Your task to perform on an android device: Open the jotform app and click on the create form button to create a registration form.
Image 0: 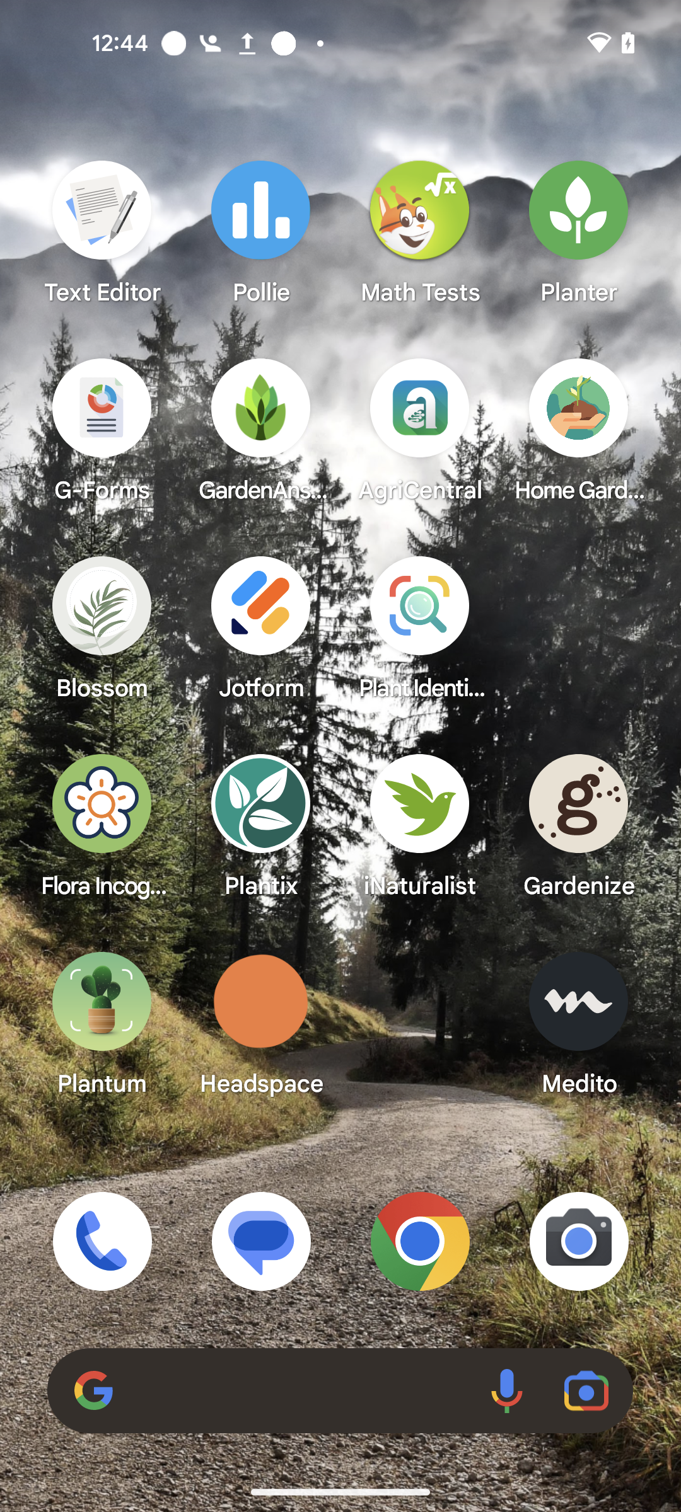
Open the jotform app.
Step 0: open app "Jotform"
Image 1: 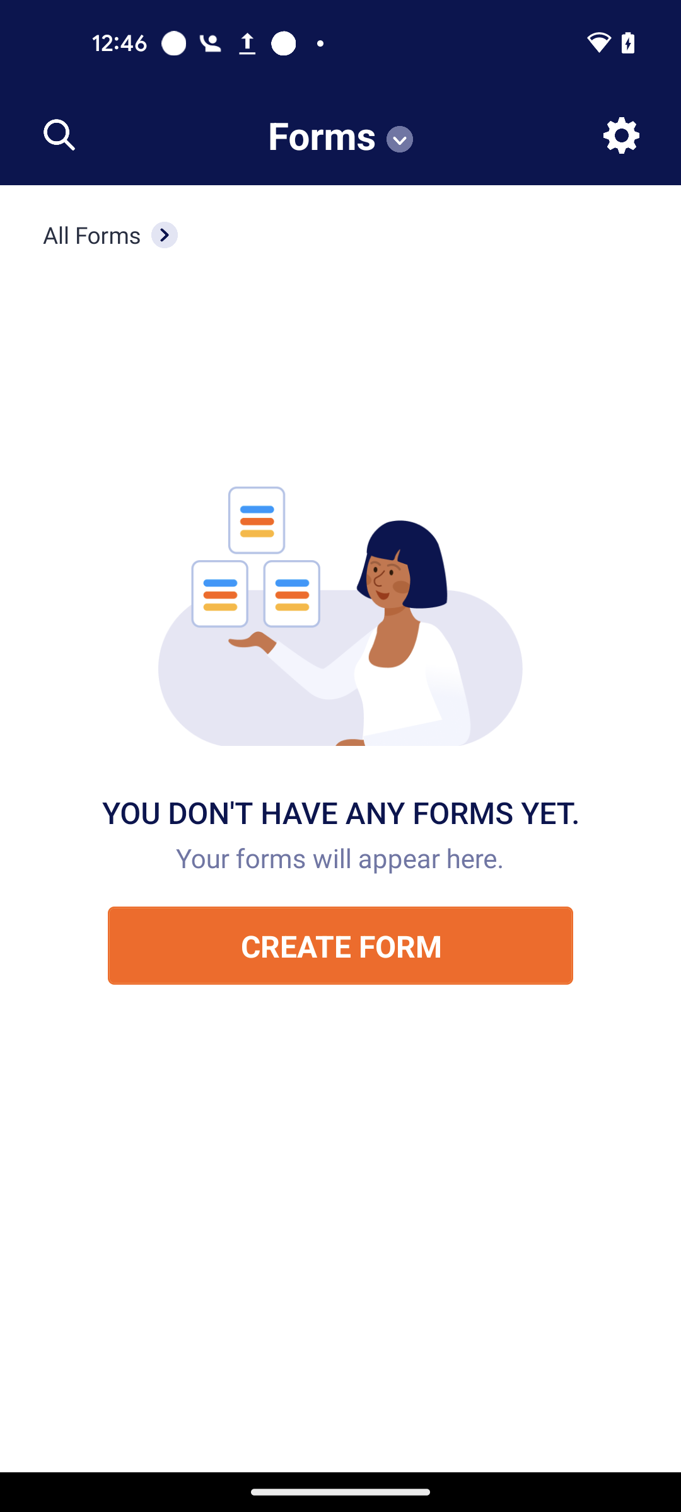
Click on the create form button.
Step 1: click (341, 947)
Image 2: 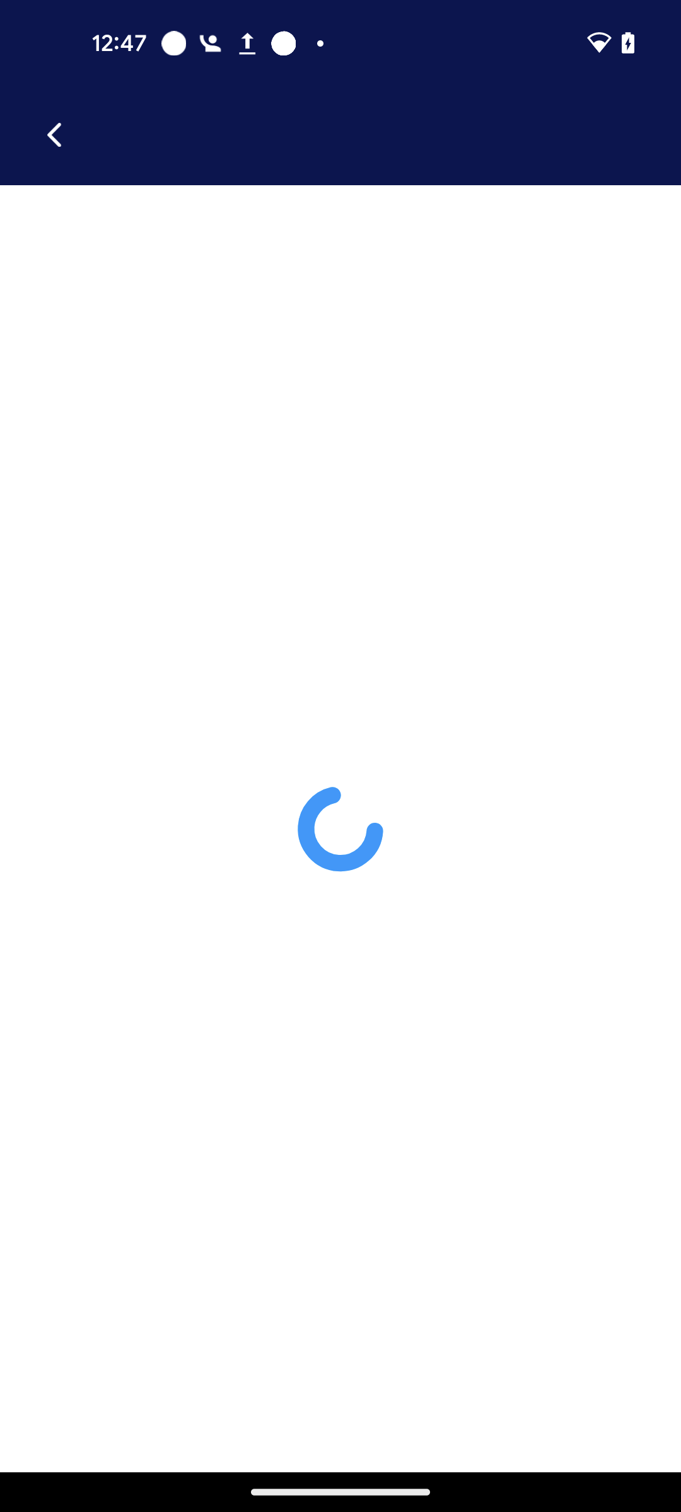
Click on the create form button.
Step 2: wait
Image 3: 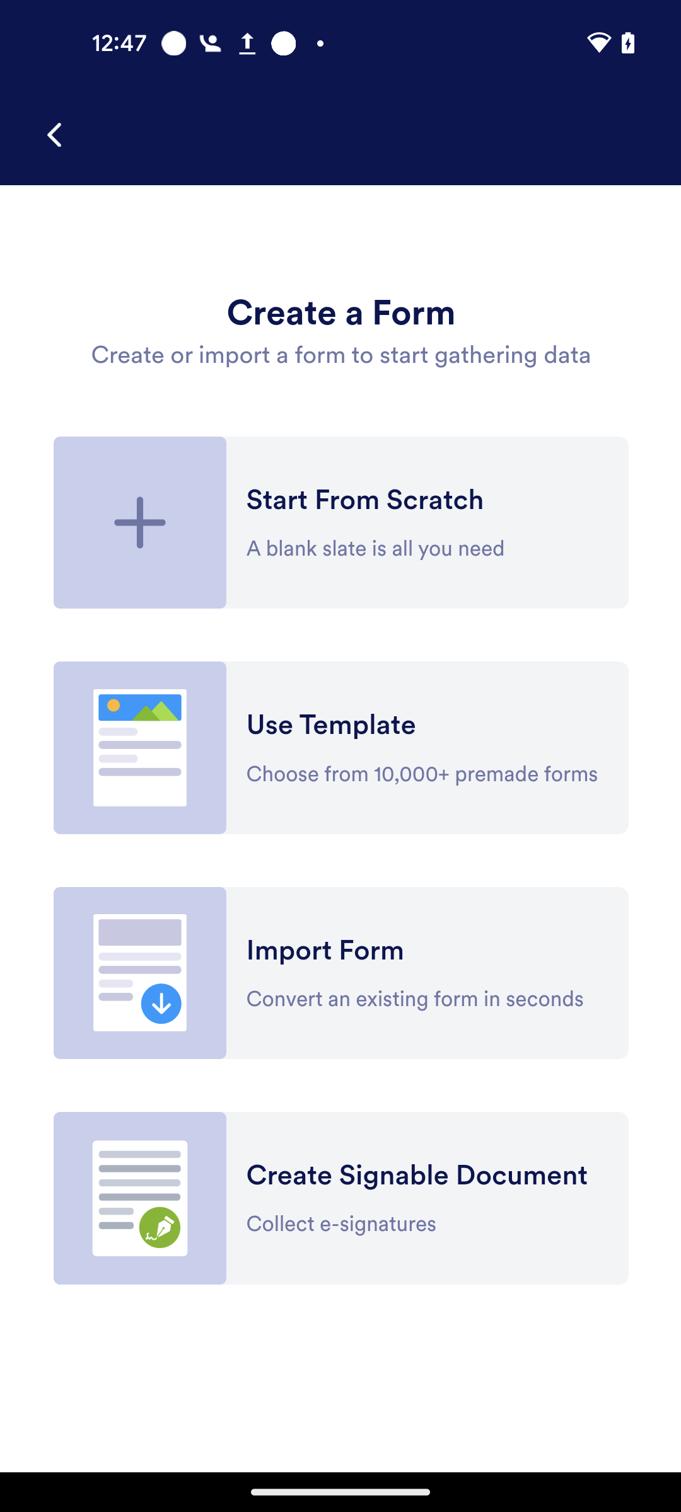
Click on the use template.
Step 3: click (340, 748)
Image 4: 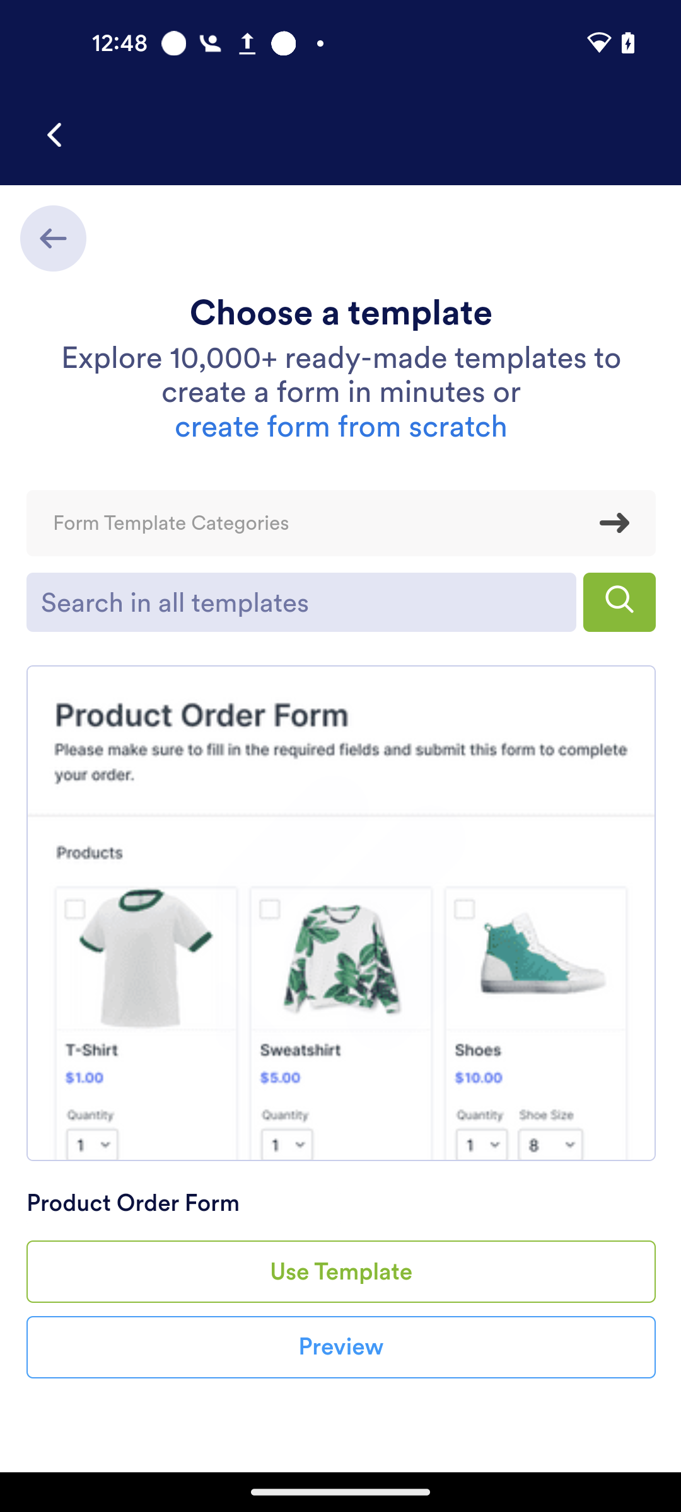
Scroll down to view the registration form.
Step 4: scroll down
Image 5: 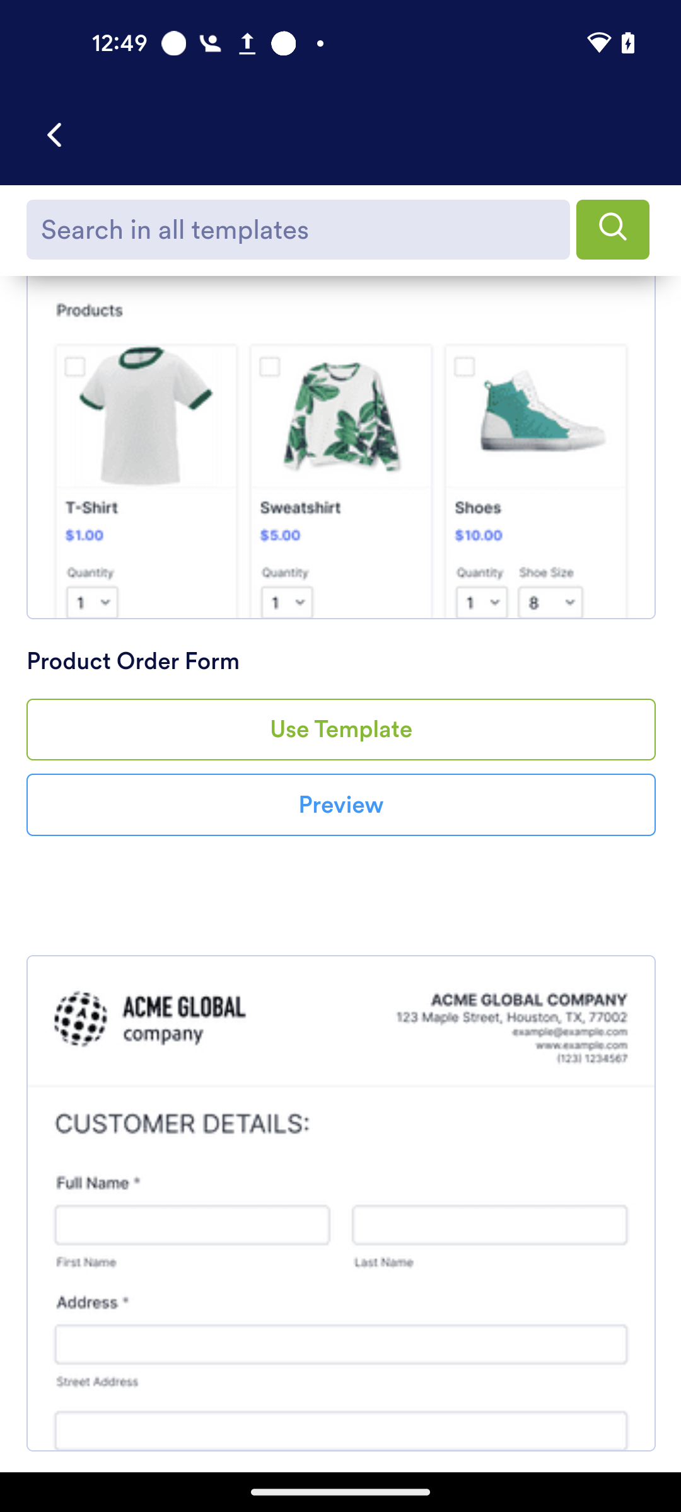
Scroll down to view the registration form.
Step 5: scroll down
Image 6: 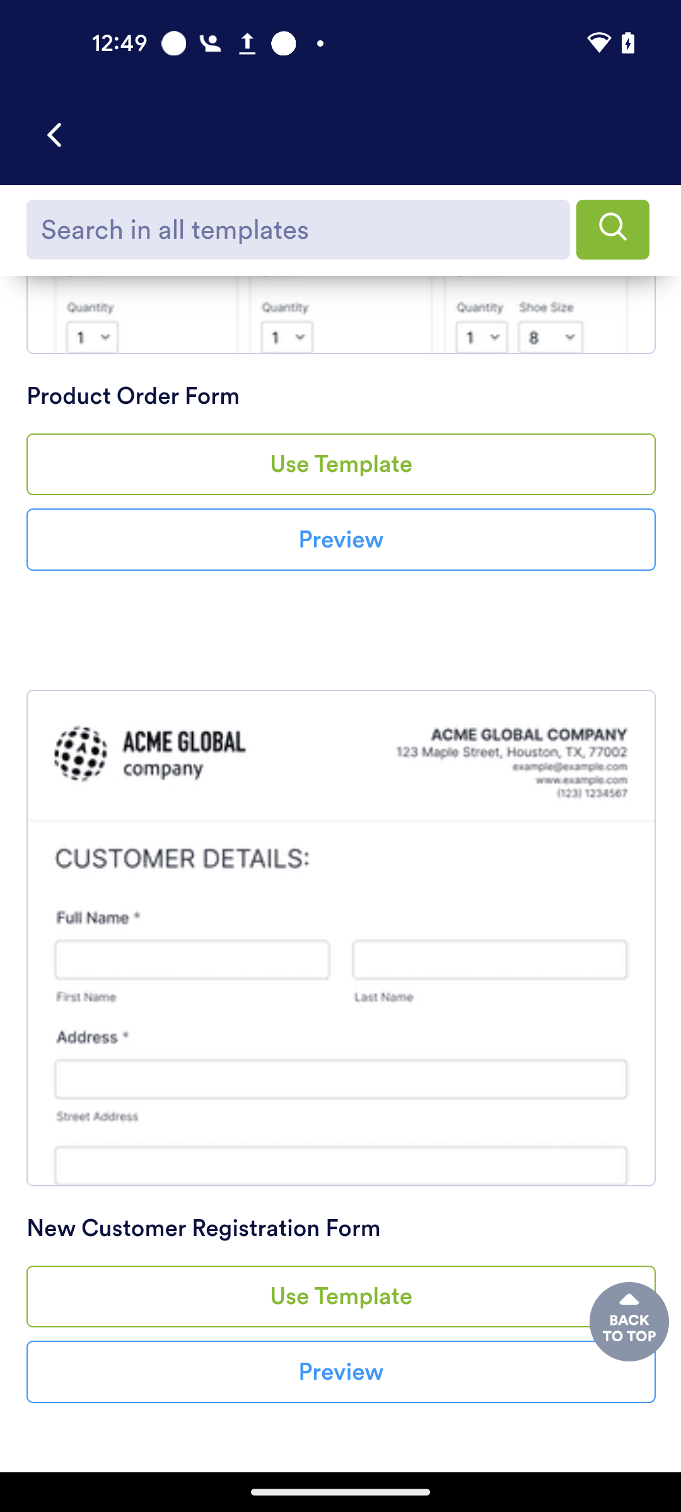
Scroll down to view the registration form.
Step 6: scroll down
Image 8: 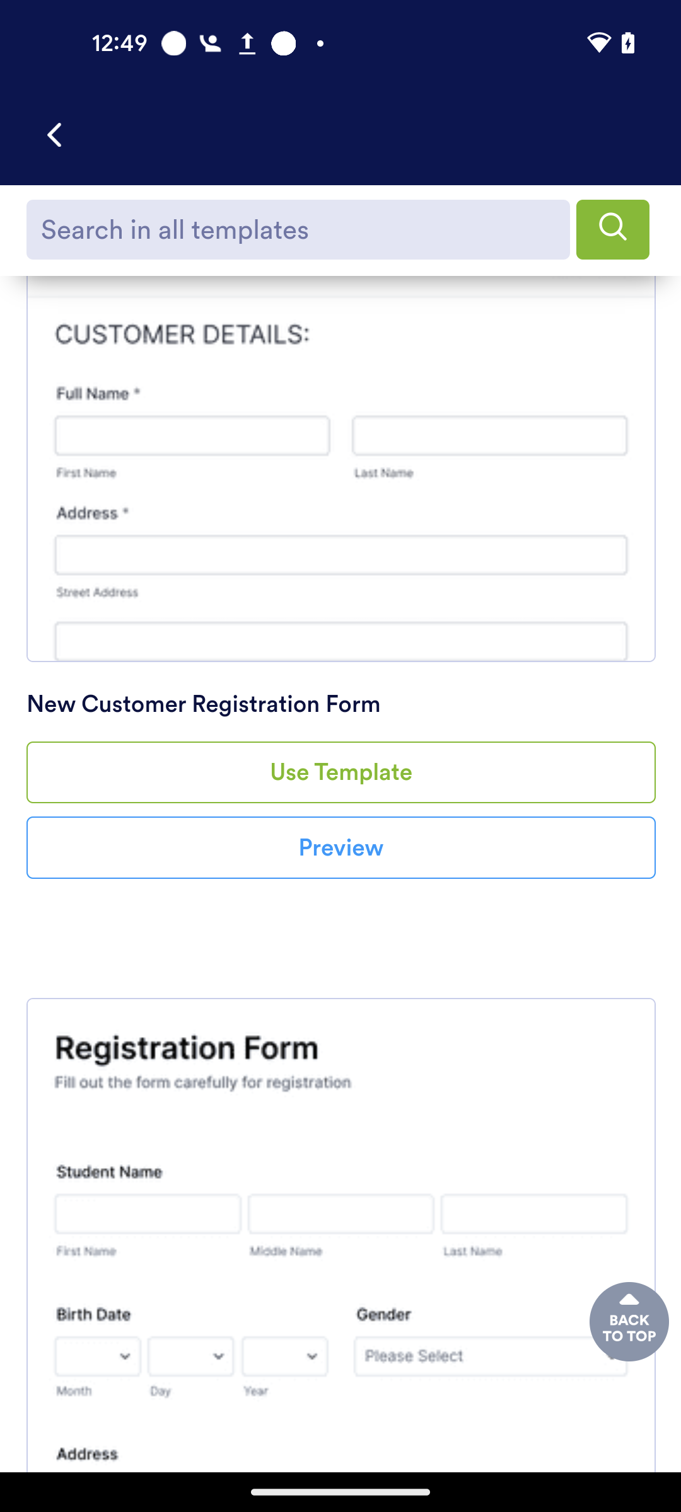
Scroll down to view the registration form.
Step 8: scroll down
Image 9: 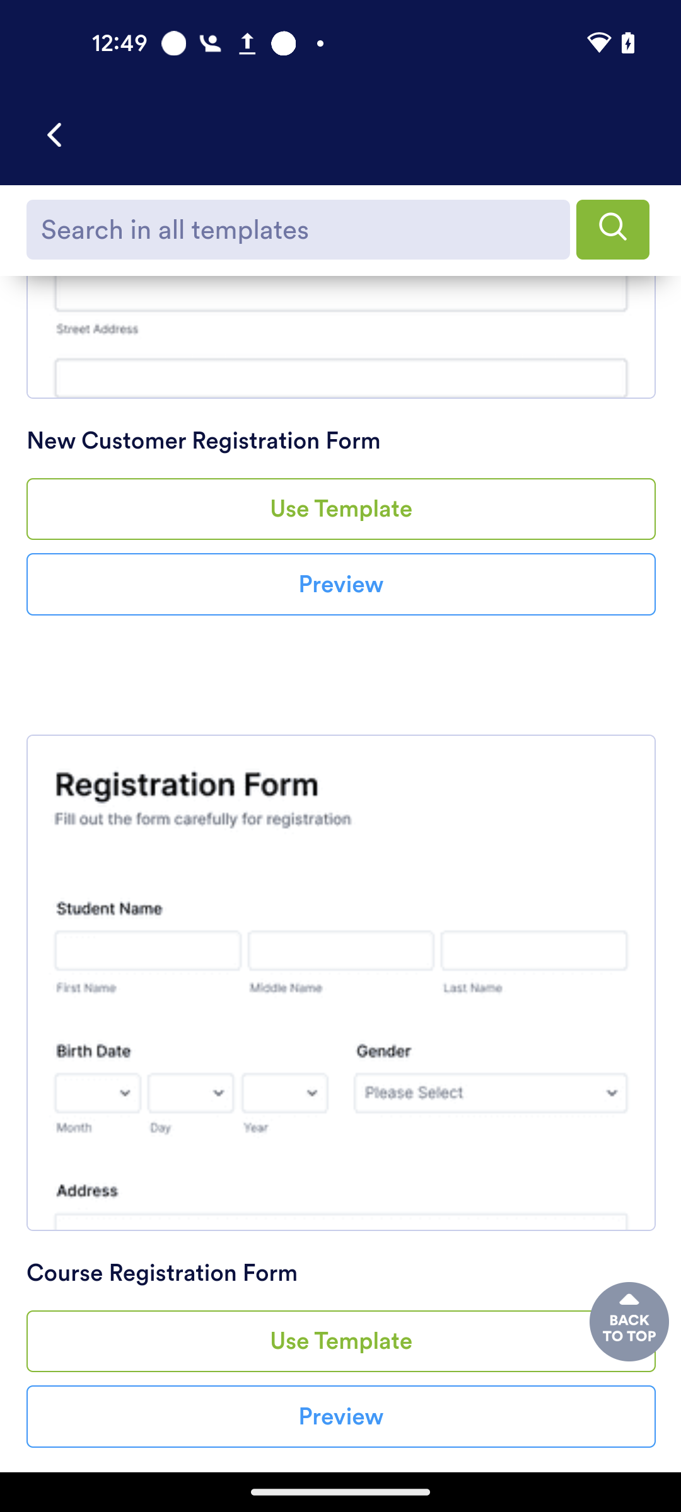
Click on the use template button to create a course registration form.
Step 9: click (340, 1286)
Image 10: 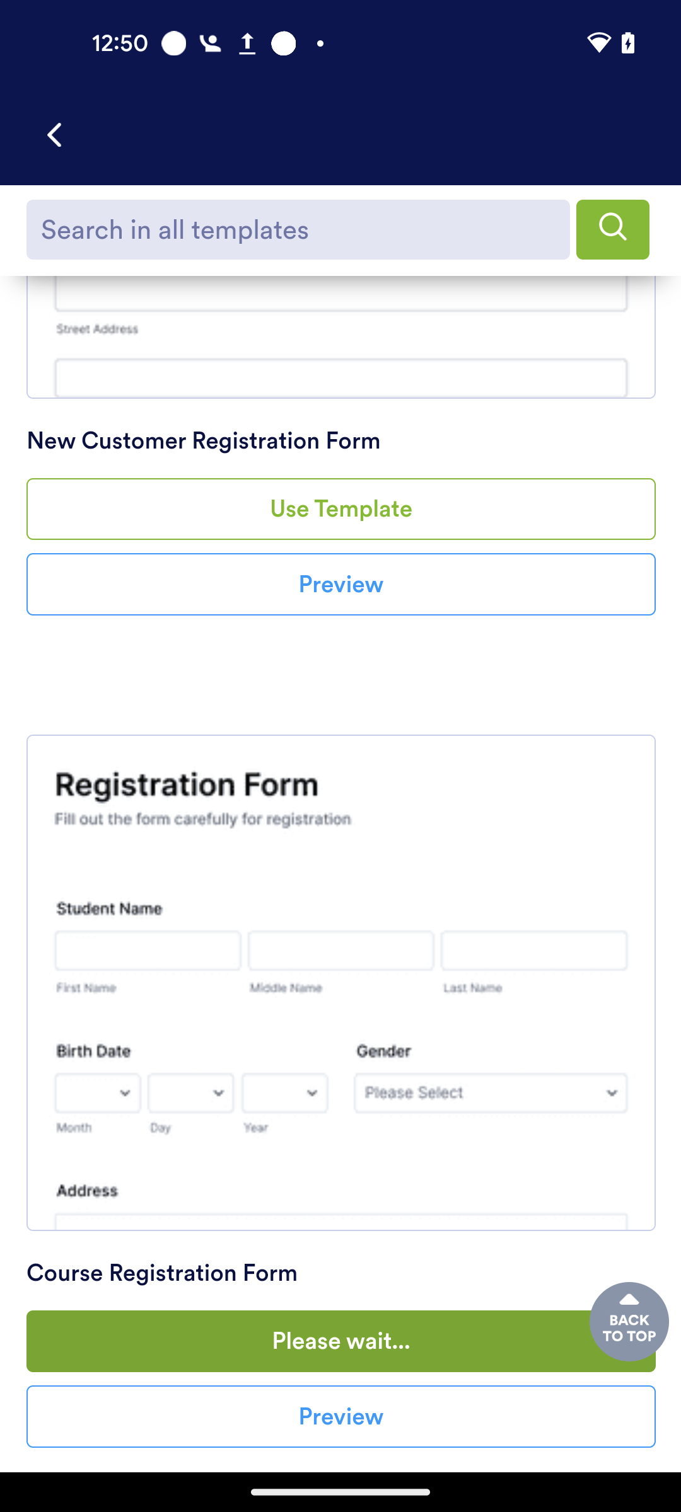
Click on the use template button to create a course registration form.
Step 10: wait
Image 11: 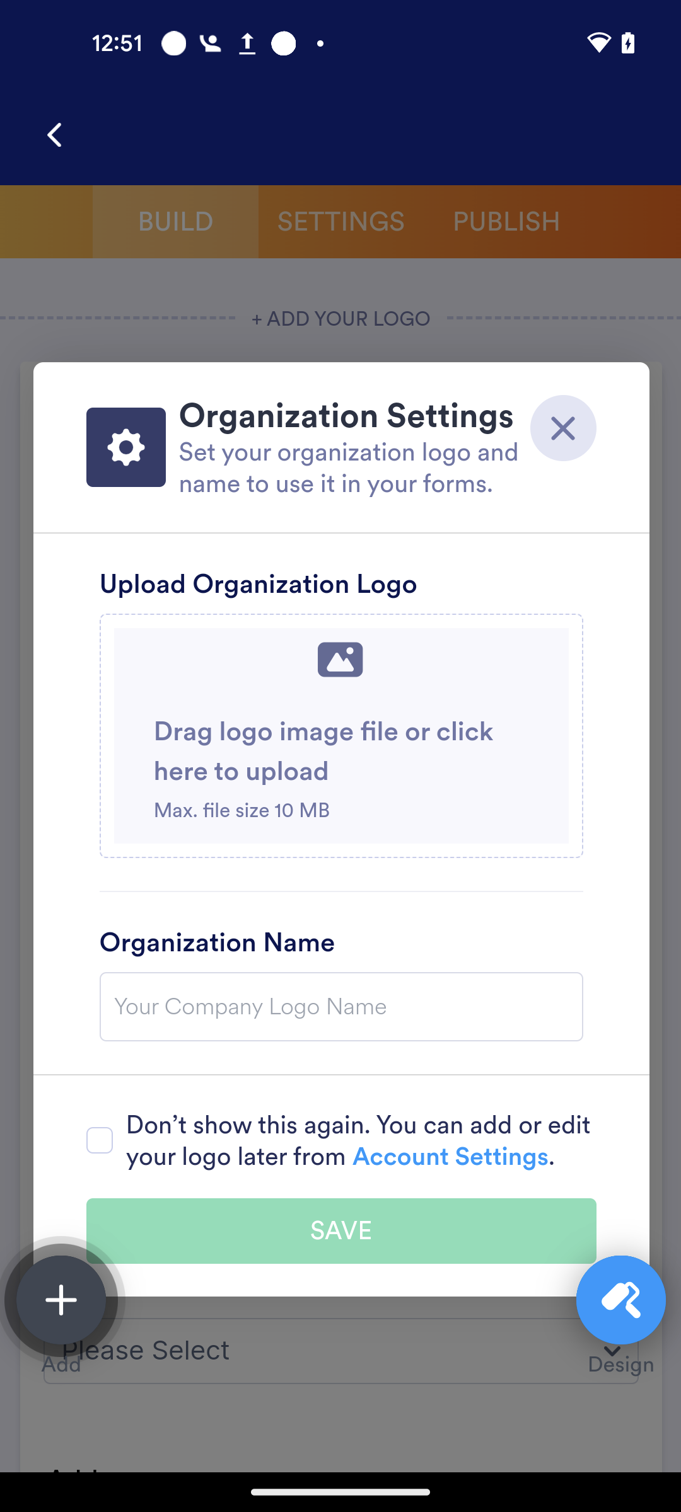
Click on the cross button at the pop up window.
Step 11: click (563, 428)